Your task to perform on an android device: Set a timer for 10 minutes to enhance productivity, stay focused, and commit to the critical task at hand.
Image 0: 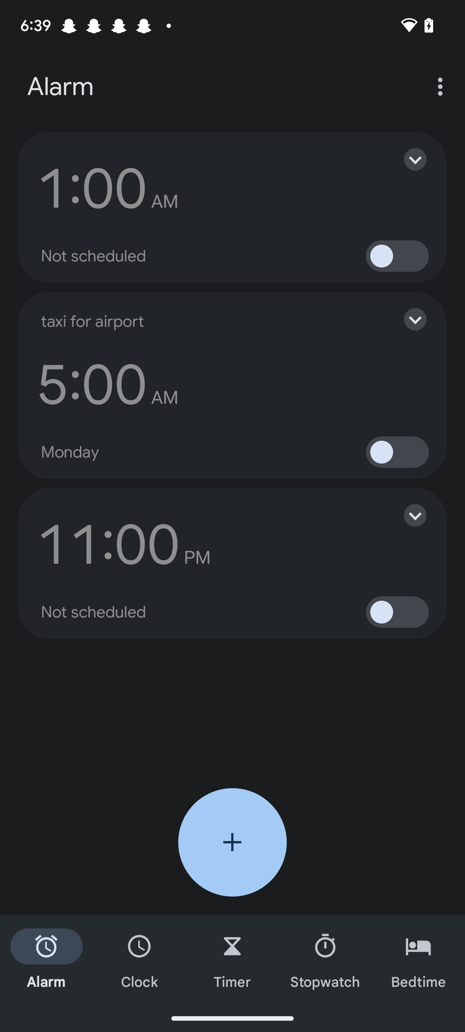
Click on hourglass icon at the bottom of the screen.
Step 0: click (232, 960)
Image 2: 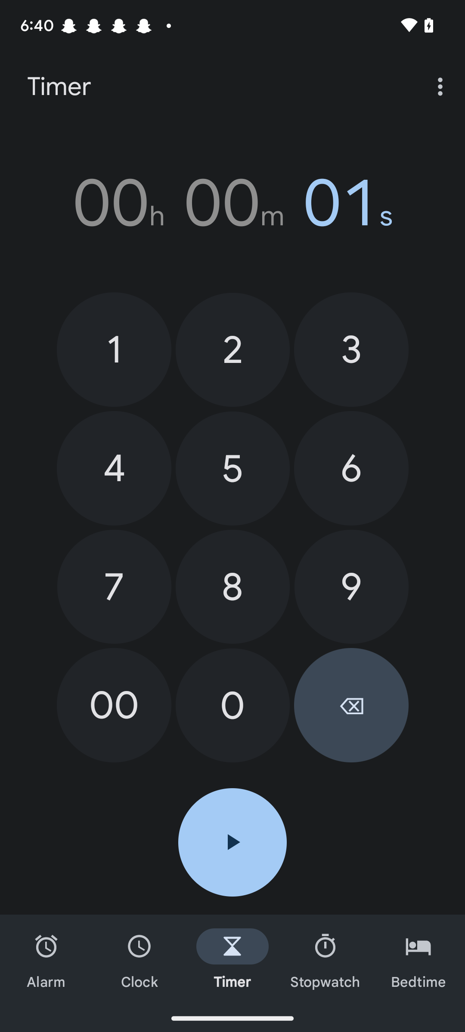
Tap on 00
Step 2: click (114, 705)
Image 3: 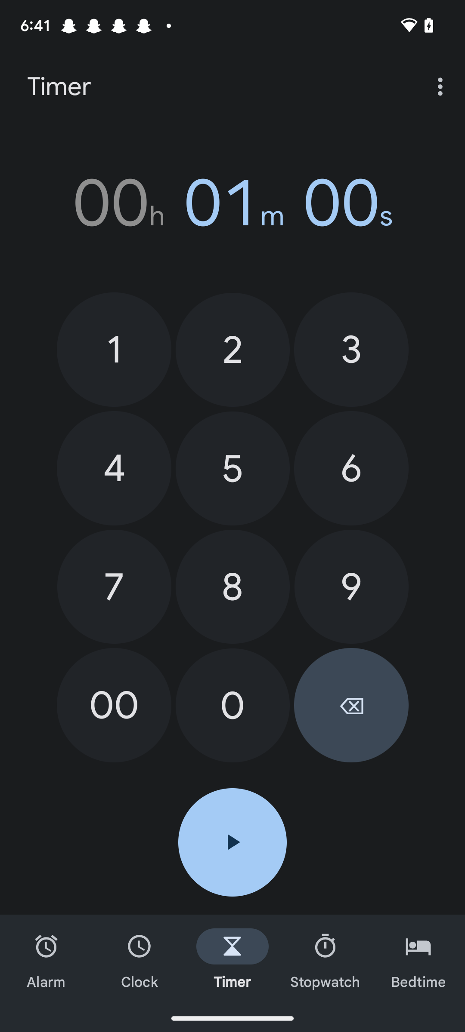
Click on 0
Step 3: click (229, 703)